Your task to perform on an android device: I'd like to adjust the alarm time to 6:00 a.m. because 5 a.m. is too early for me.
Image 0: 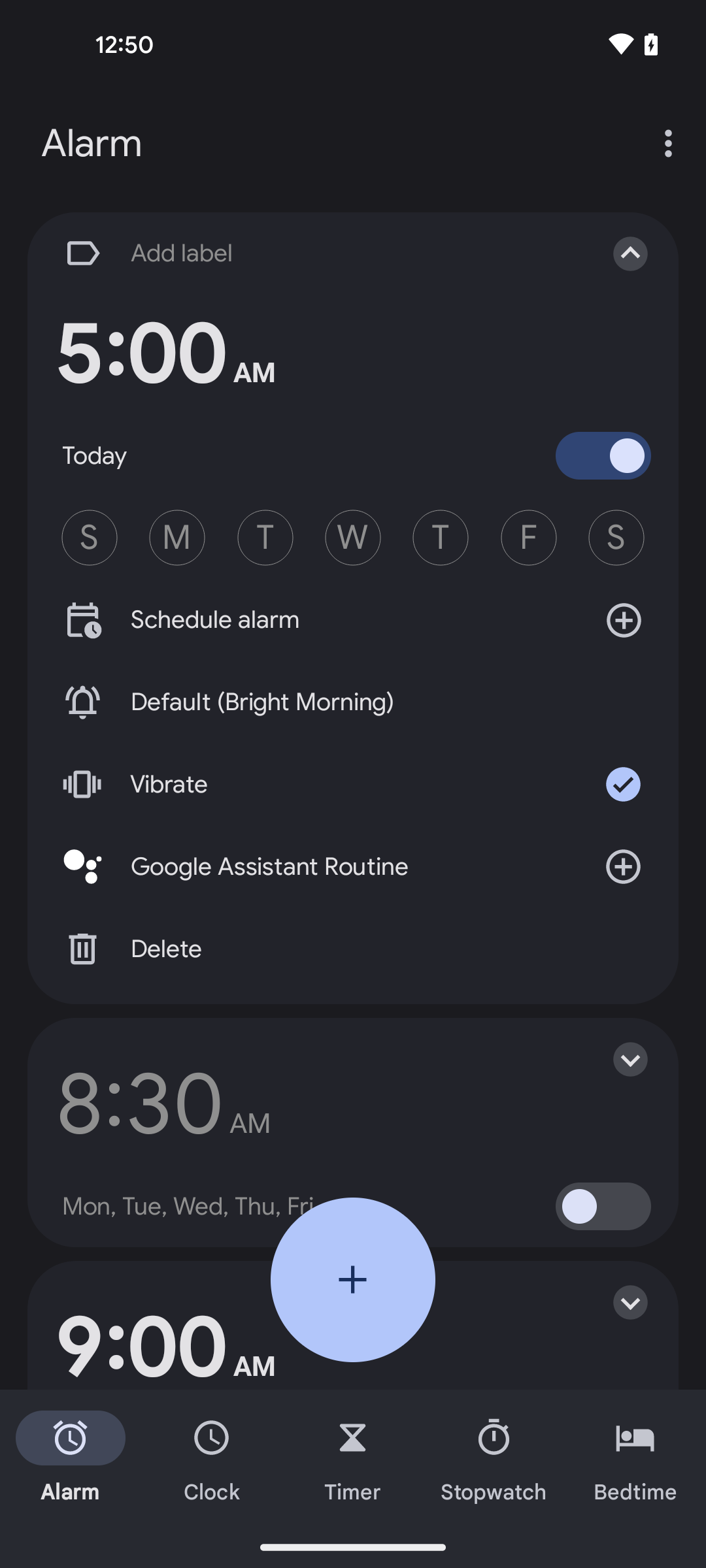
click on the time
Step 0: click (165, 354)
Image 1: 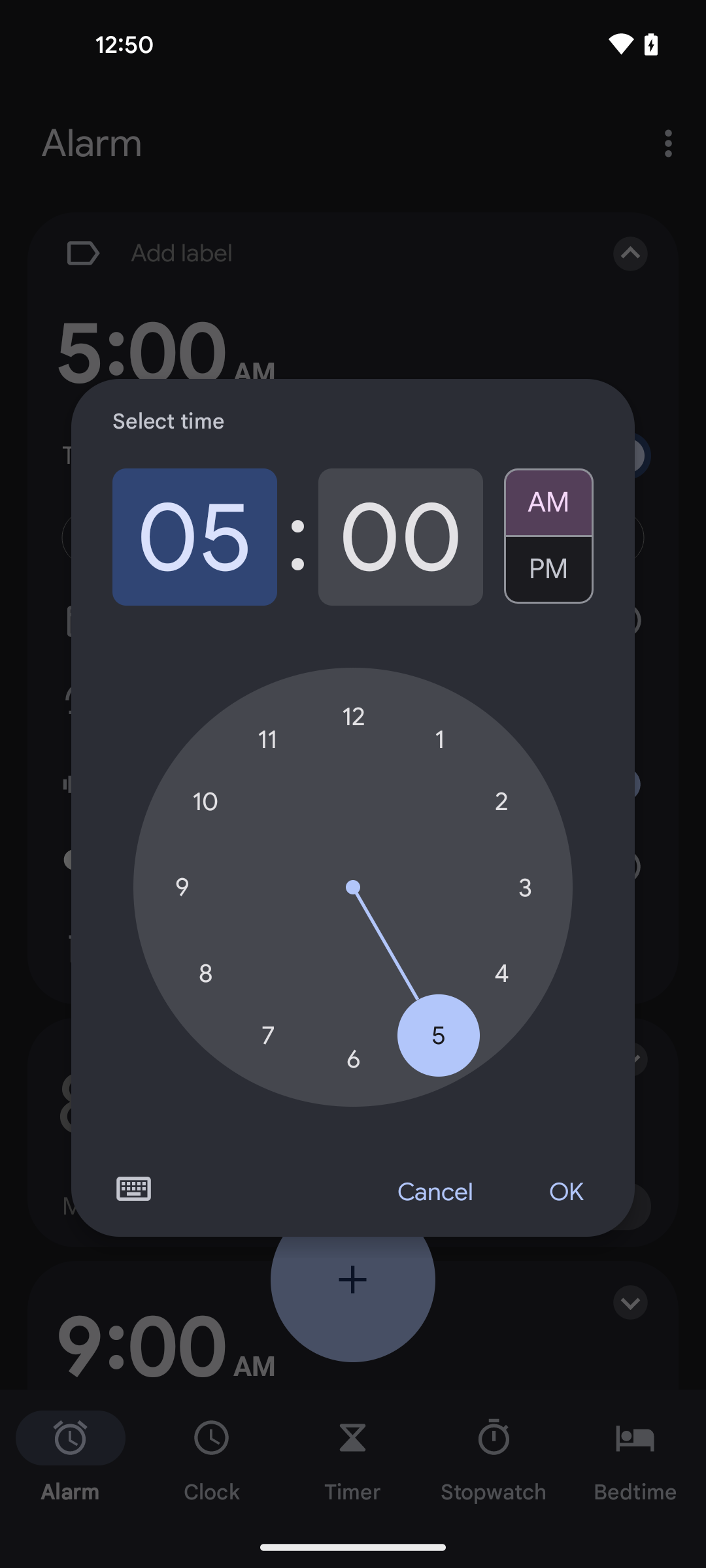
select hours to 6
Step 1: click (353, 1058)
Image 2: 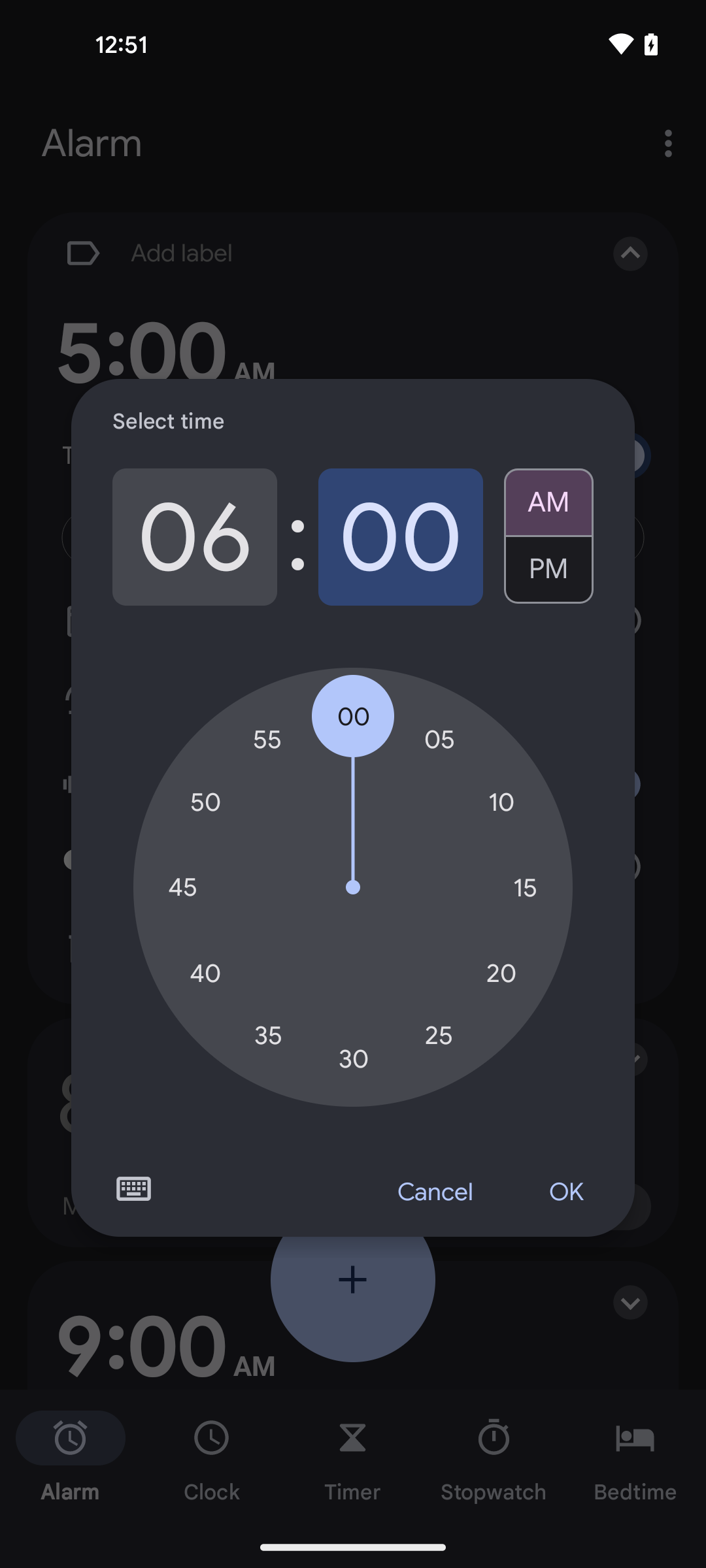
click on OK
Step 2: click (565, 1192)